Your task to perform on an android device: I want to include Cole in the "Yoga session event" ,share the event to coledbwpersonatest@gmail.com
Image 0: 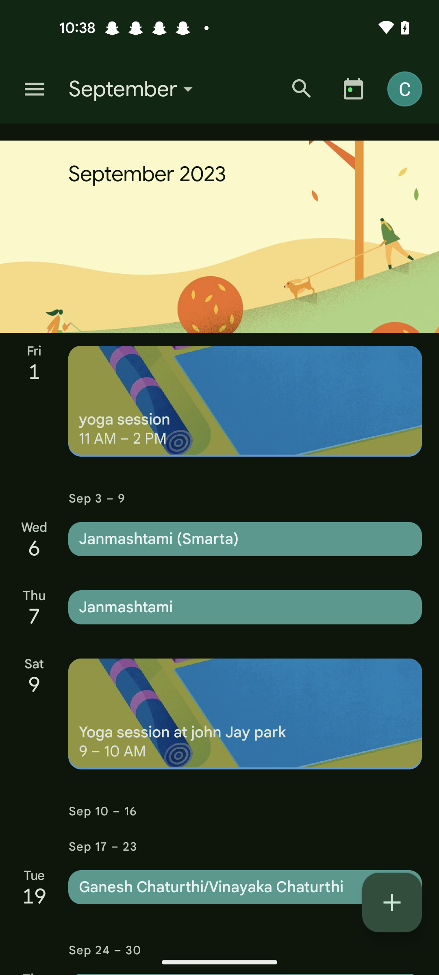
Click on the yoga session event
Step 0: click (245, 401)
Image 1: 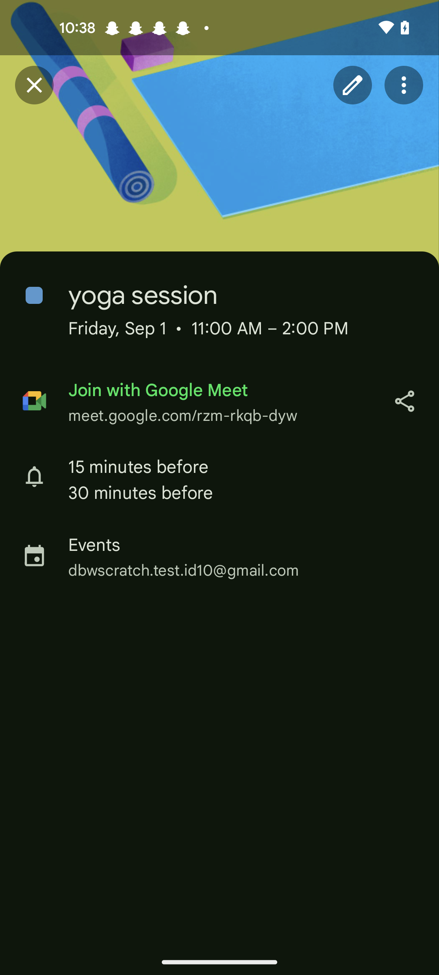
Click on the share icon at the right corner of the screen 
Step 1: click (404, 401)
Image 3: 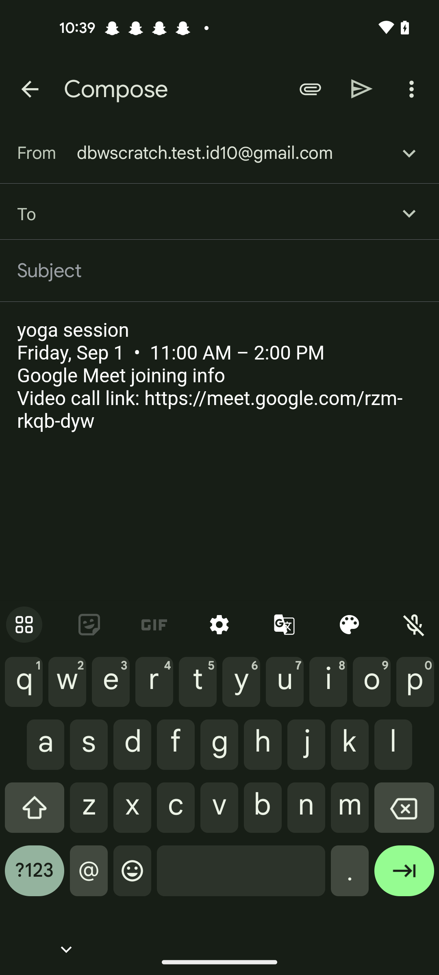
Enter a email id coledbwpersonatest@gmail.com
Step 3: type "coledbwpersonatest@gmail.com"